Your task to perform on an android device: Open the ArtSticker app, and view the more detials of Focus the STUDIO KODAI painting to see the title, artist, size, and price.
Image 0: 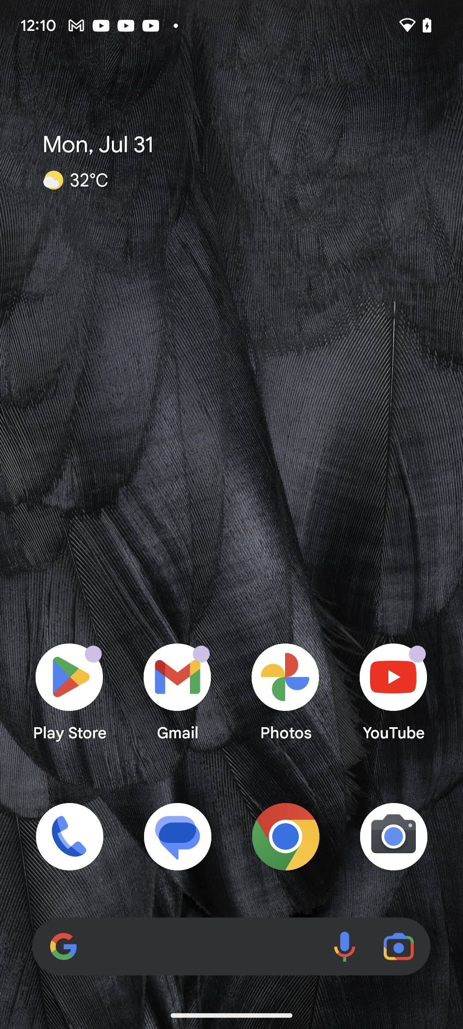
Open the ArtSticker App
Step 0: open app "ArtSticker"
Image 1: 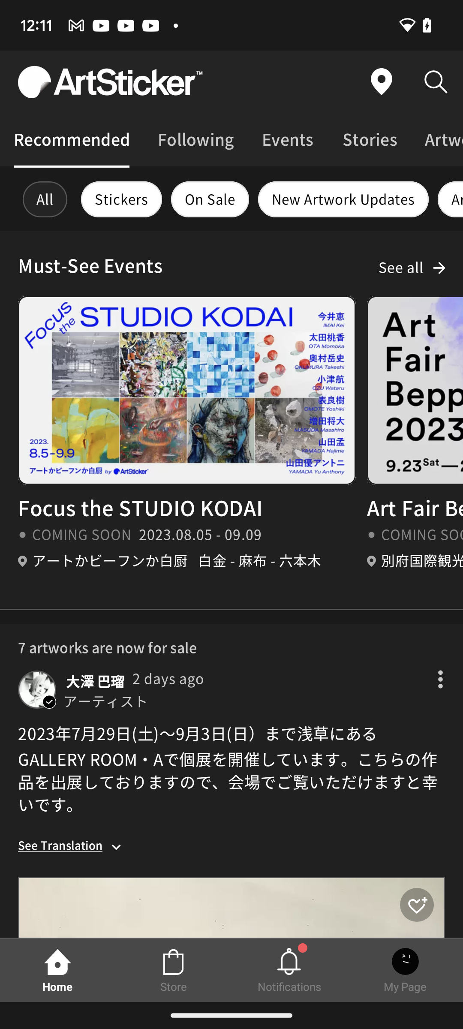
Click on the Focus the STUDIO KODAI painting
Step 1: click (186, 509)
Image 2: 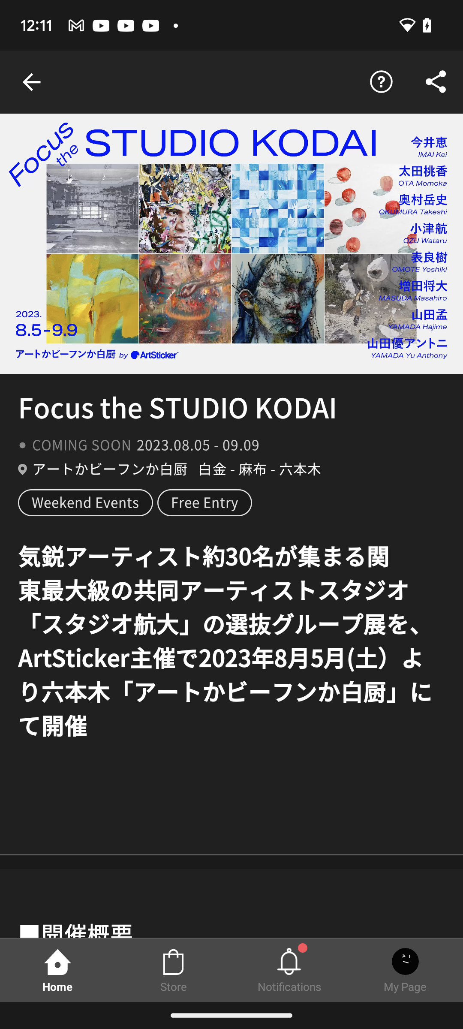
Swipe up to see the information of the painting
Step 2: scroll down
Image 3: 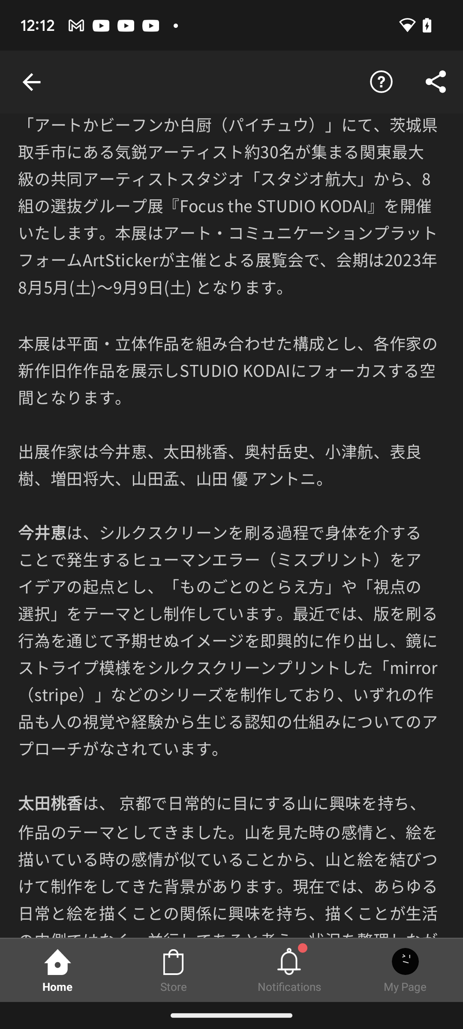
Swipe up to see the information of the painting
Step 3: scroll down
Image 4: 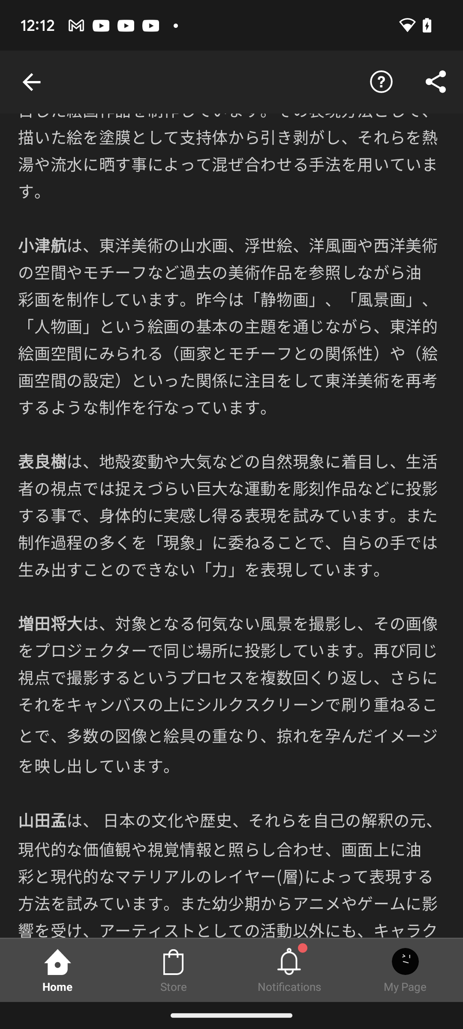
Swipe up to see the information of the painting
Step 4: scroll down
Image 5: 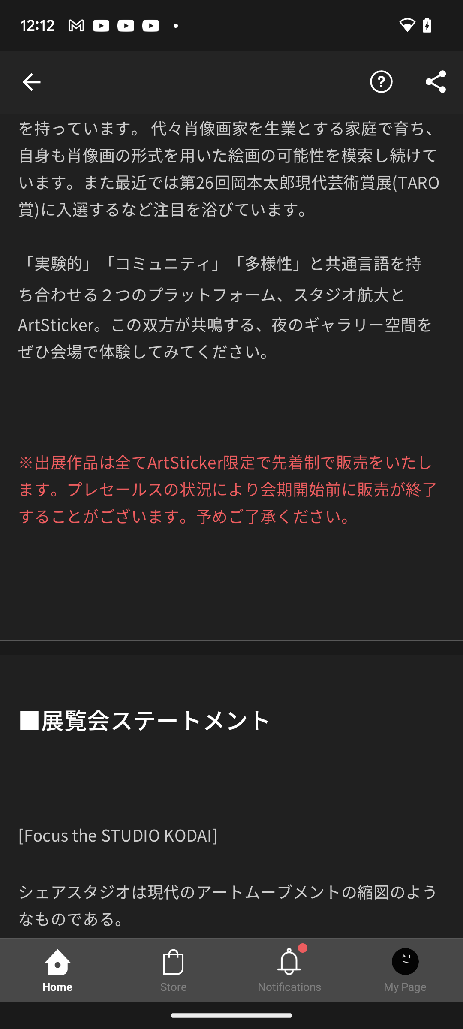
Swipe up to see the information of the painting
Step 5: scroll down
Image 6: 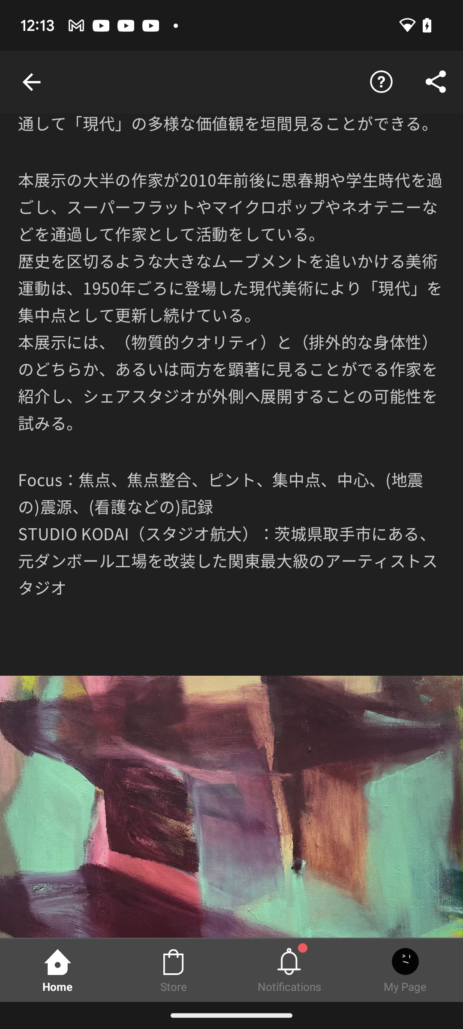
Swipe up to see the information of the painting
Step 6: scroll down
Image 8: 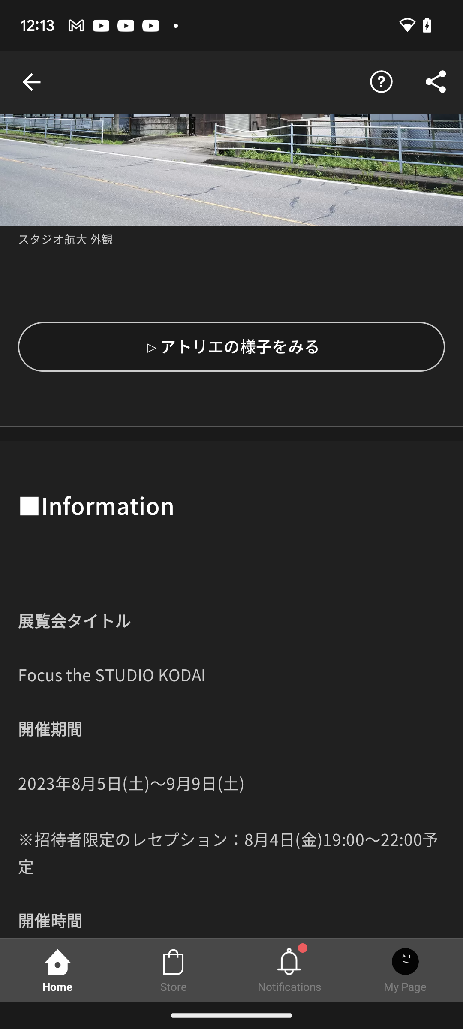
Swipe up the Information visible on the screen to see the  title, artist, size, and price.
Step 8: scroll down